Your task to perform on an android device: For saving Lacrimosa song and other classical songs in one place, I want to create a playlist to save these songs, so create a playlist named Classical Music and add Lacrimosa song to this playlist in the Audiomack app.
Image 0: 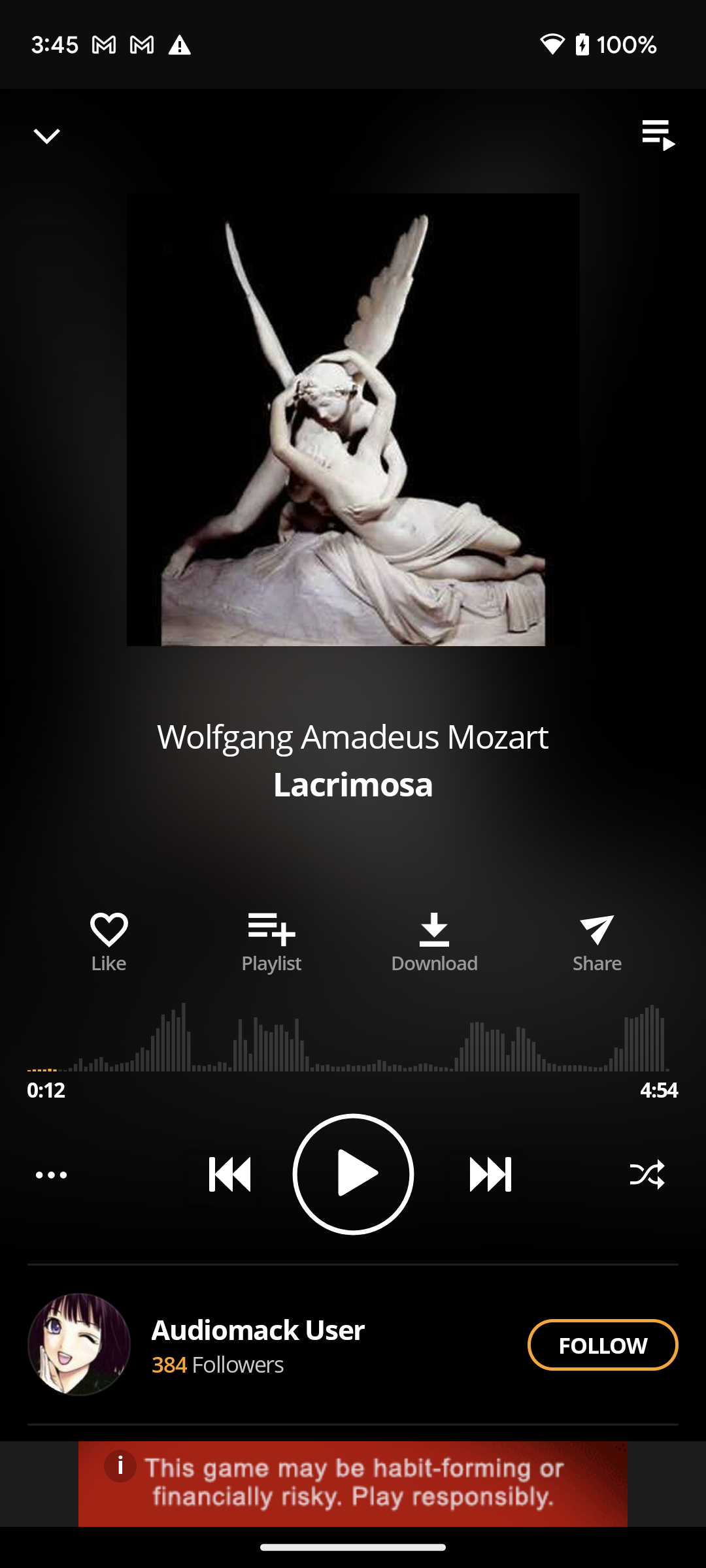
Click on the playlist option to view the create new playlist option.
Step 0: click (271, 938)
Image 1: 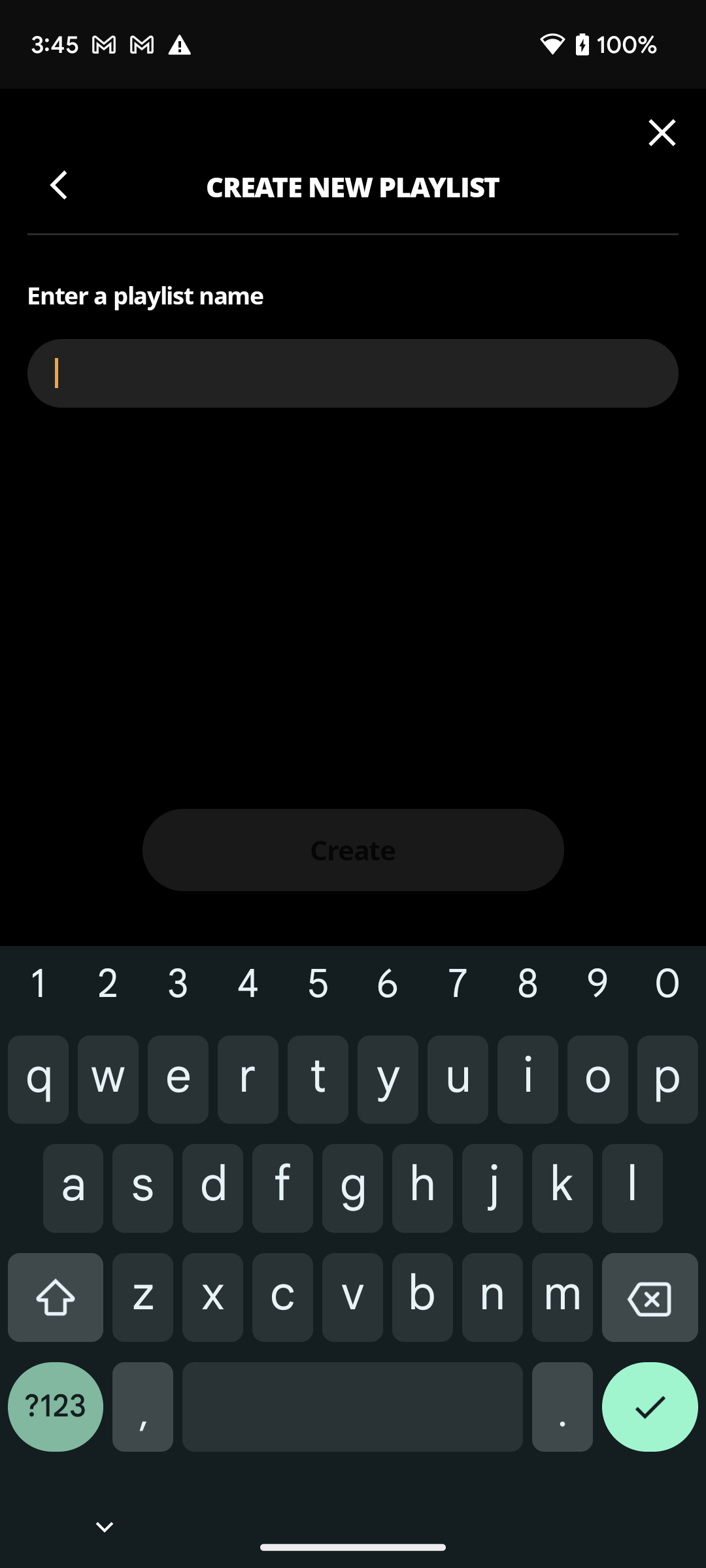
Type Classical Music in the title section to set the name of the playlist.
Step 1: type "Classical Music"
Image 2: 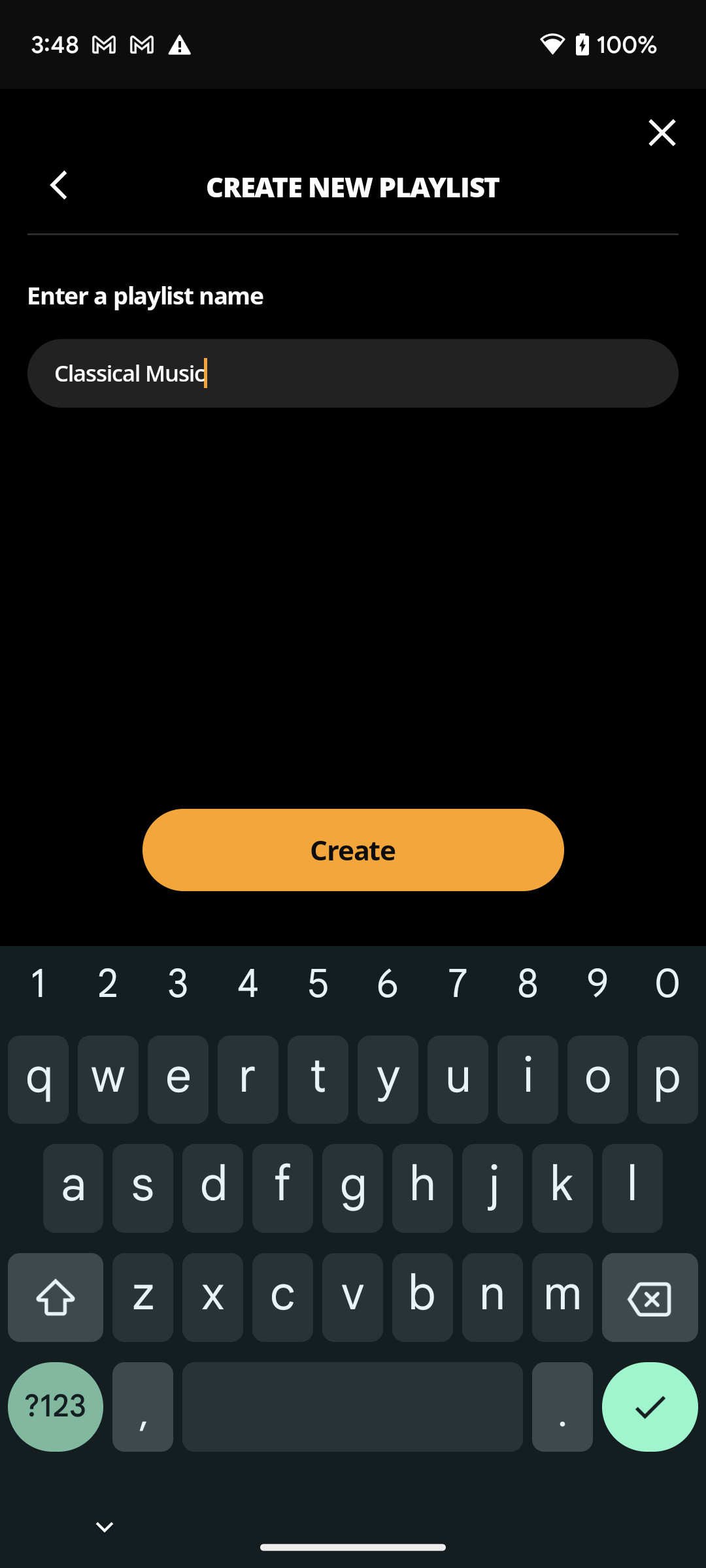
Click on the create button to create a playlist.
Step 2: click (353, 849)